Your task to perform on an android device: Find two hotel rooms near Vancouver International Airport for three adults from December 16 to 20 on the Tripadvisor app.
Image 0: 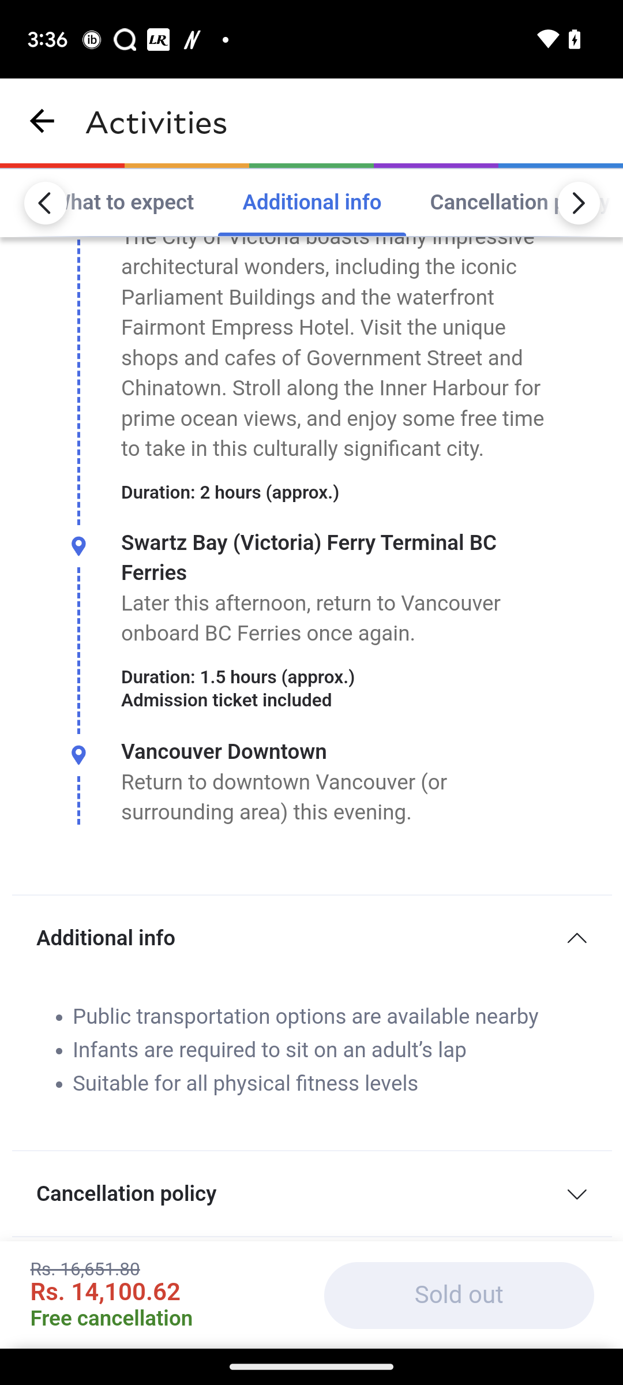
Open the Tripadvisor app.
Step 0: open app "Tripadvisor"
Image 1: 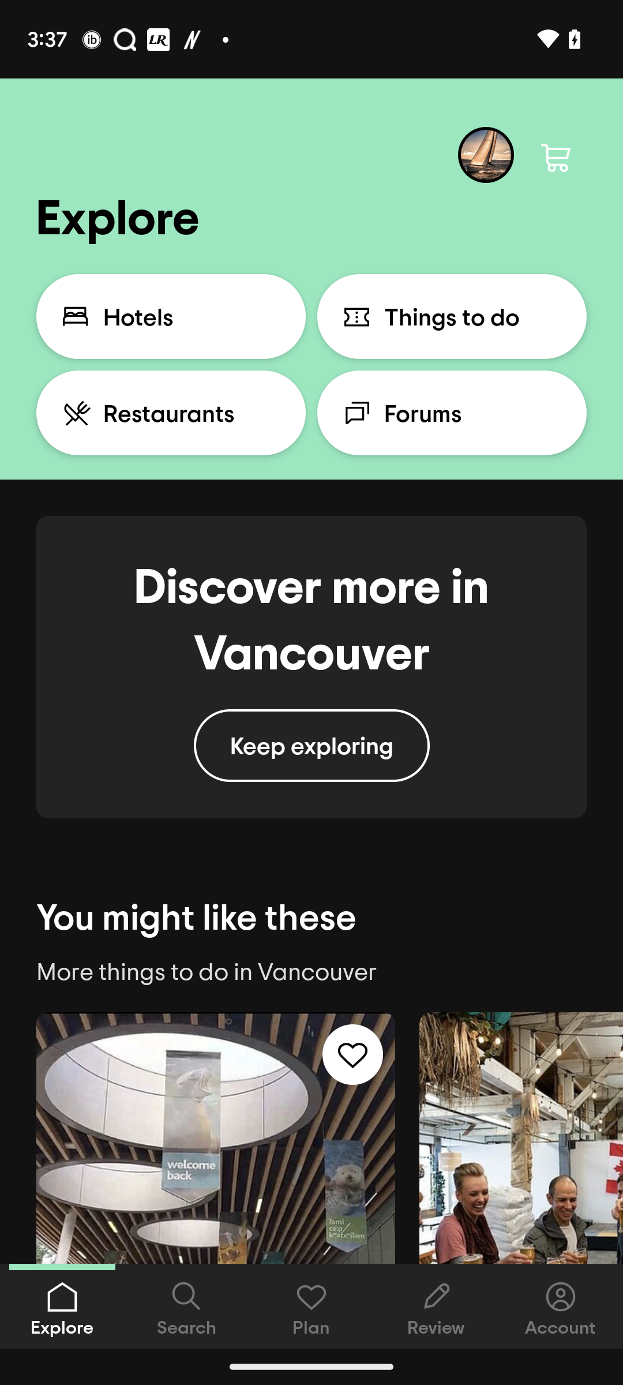
Open the Hotels tab.
Step 1: click (171, 316)
Image 2: 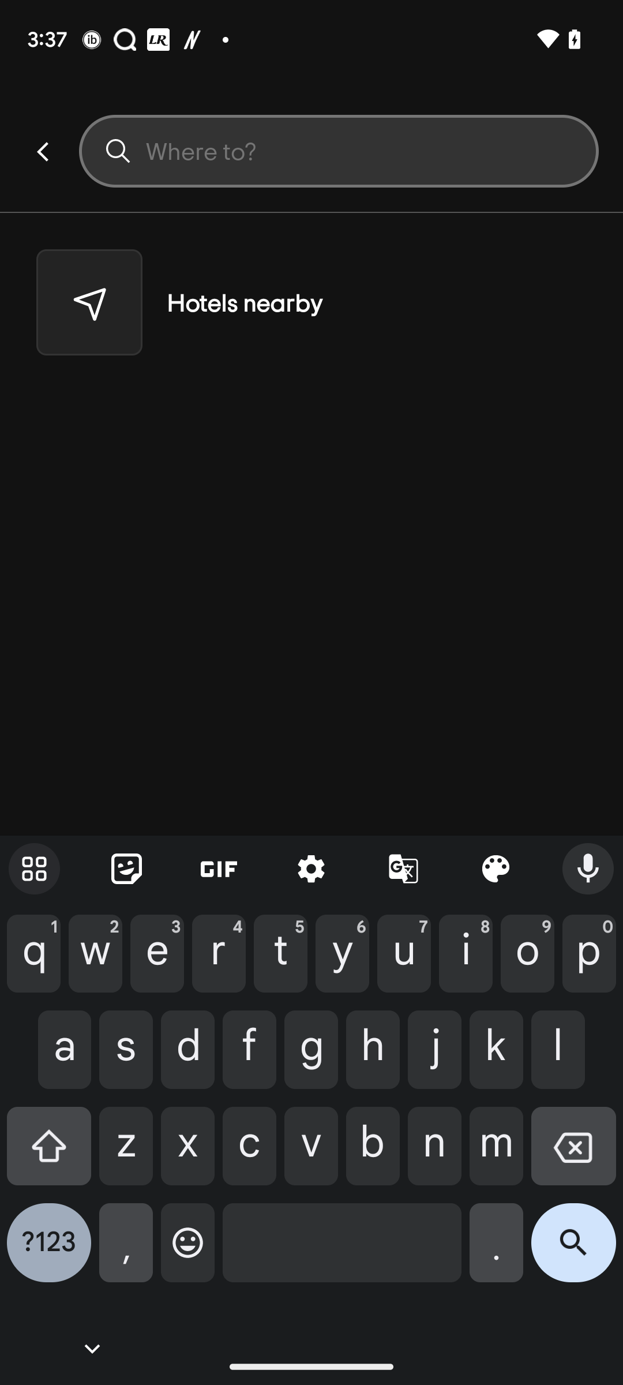
Type Vancouver International Airport in the search box.
Step 2: type " Vancouver International Airport"
Image 3: 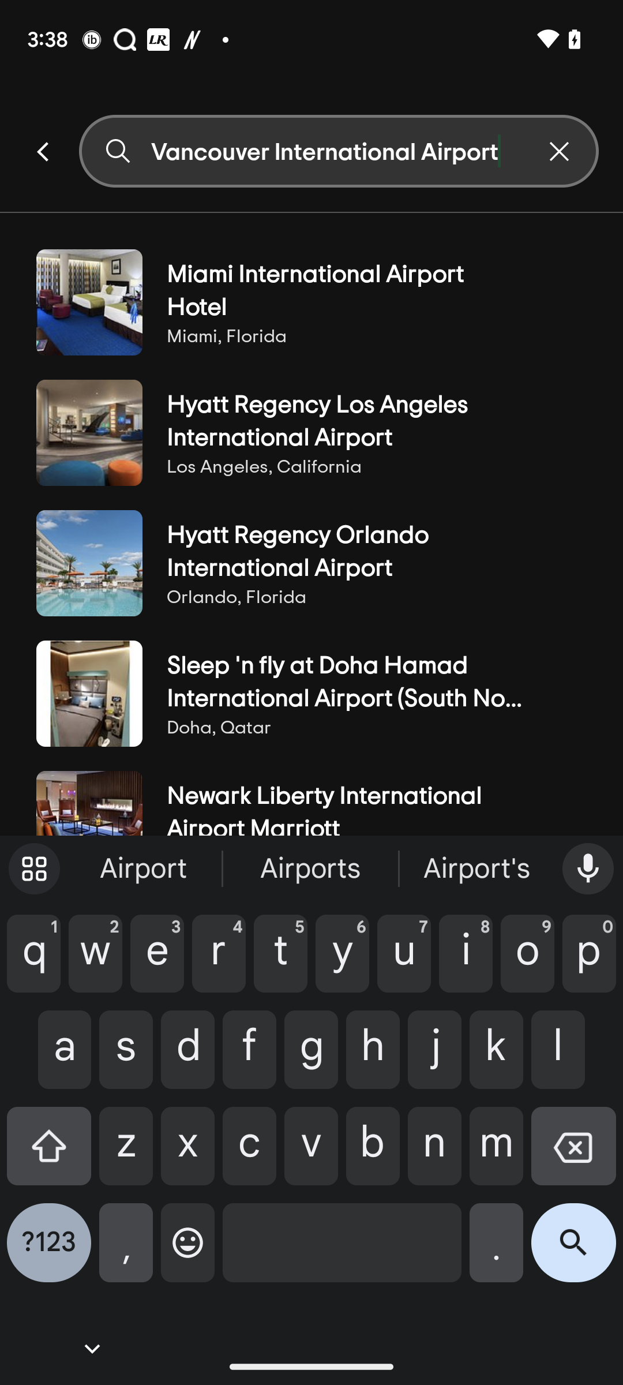
Click on the search icon at the bottom right corner of the keyboard.
Step 3: click (573, 1252)